Your task to perform on an android device: I need shoes for yoga, so search "Black Sports Shoes "for me on the Amazon app.
Image 0: 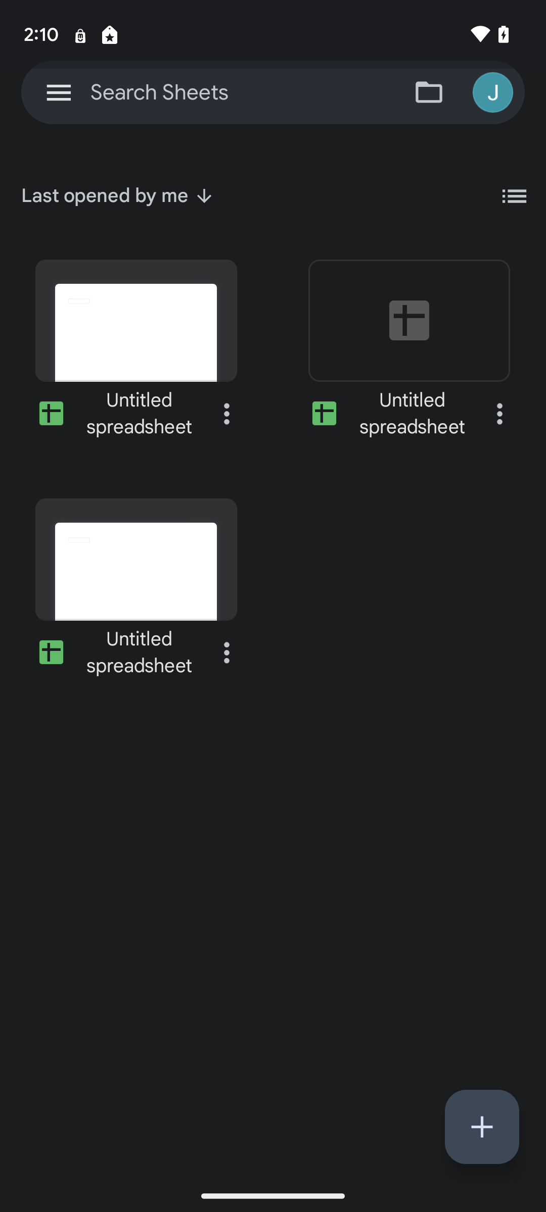
open the amazon app.
Step 0: open app "Amazon"
Image 1: 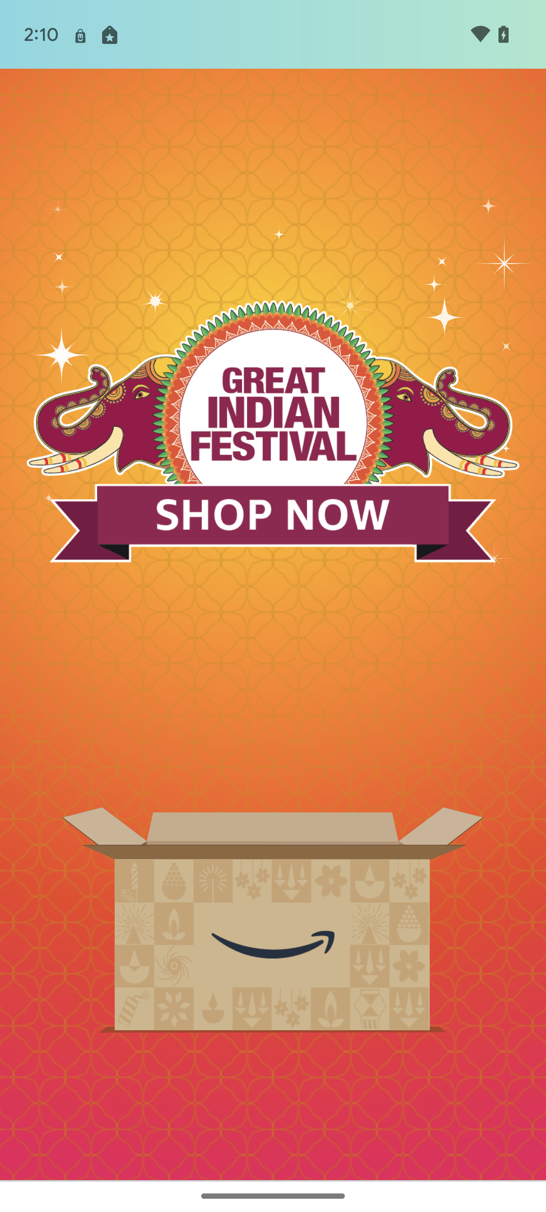
open the amazon app.
Step 1: wait
Image 2: 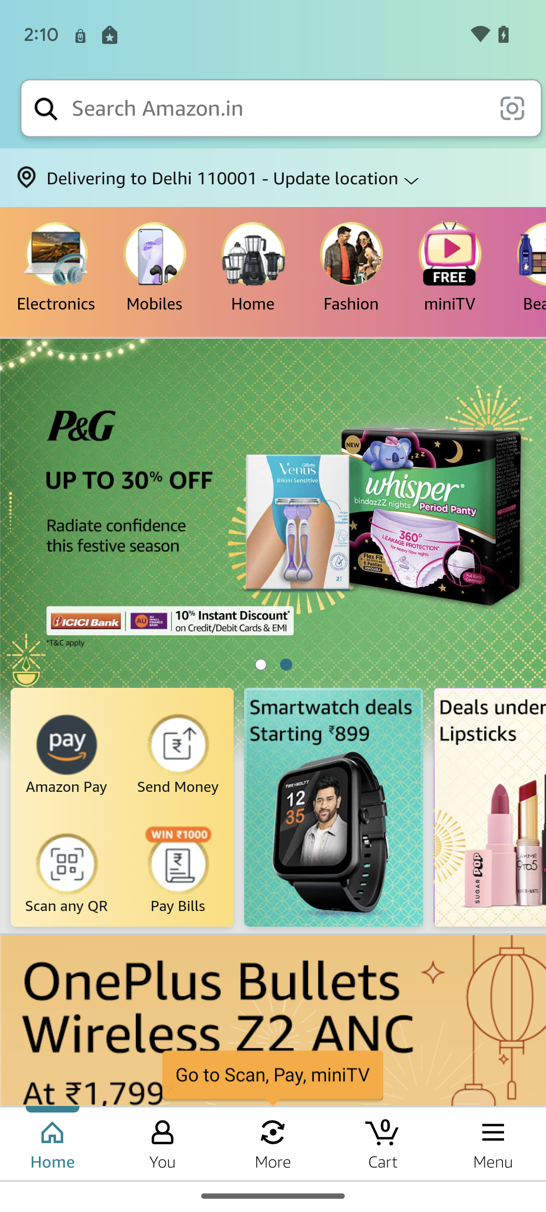
Click on the search box at the top.
Step 2: click (277, 108)
Image 4: 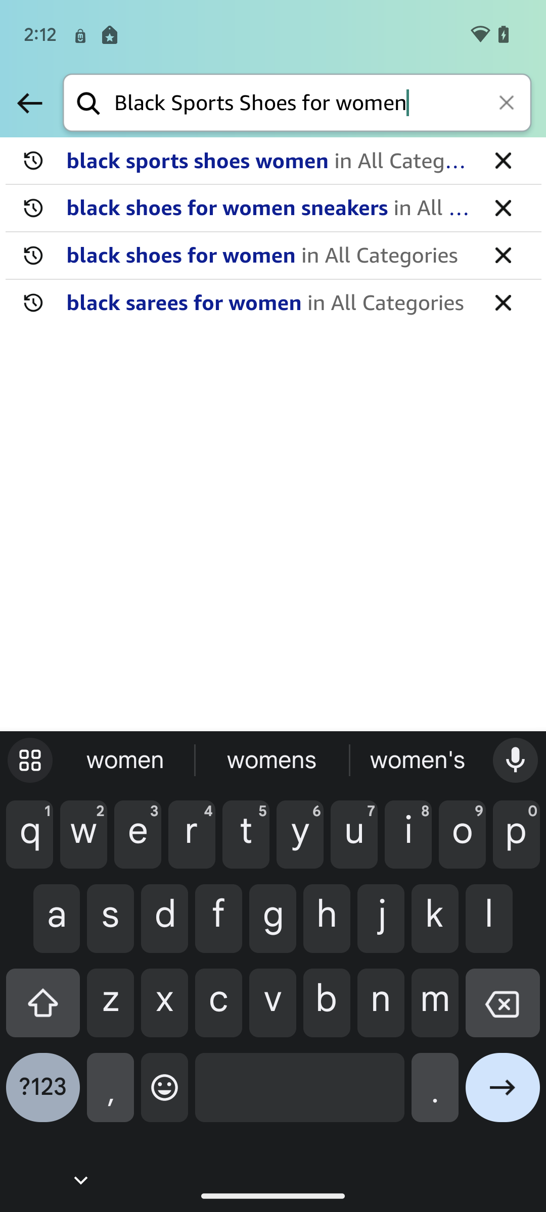
click on the Go ahead icon at the bottom right corner of the keyboard.
Step 4: click (503, 1095)